Your task to perform on an android device: Play the Demons Imagine Dragon video that I found on the Vimeo app.
Image 0: 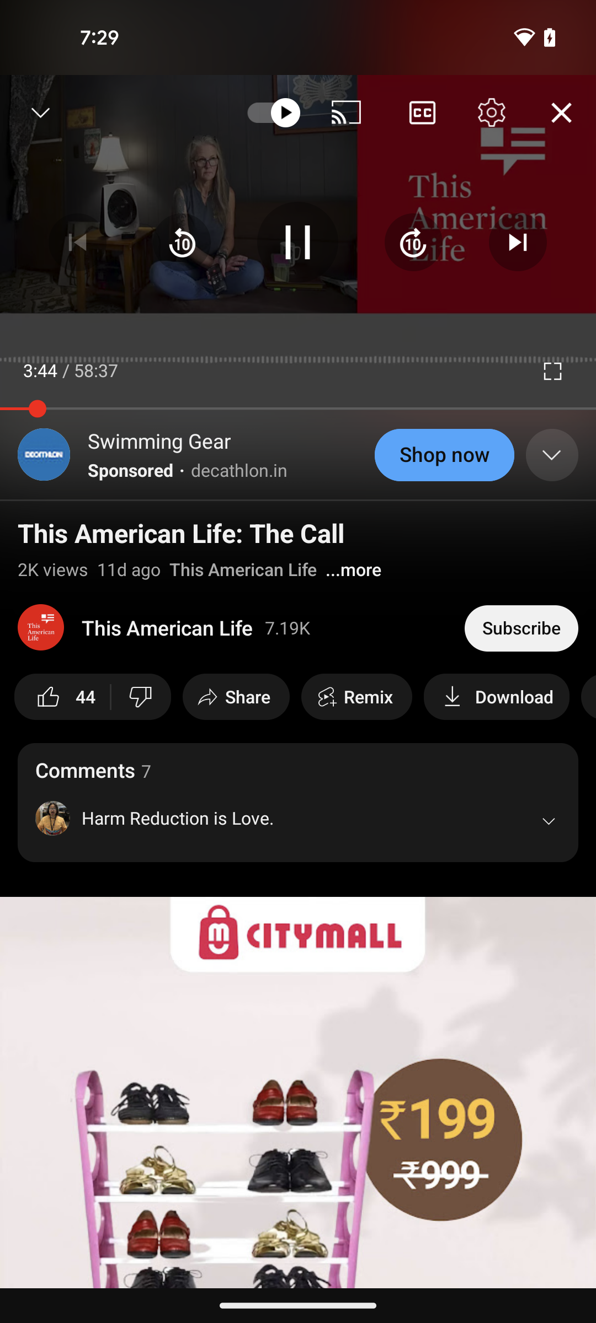
open the Vimeo app
Step 0: open app "Vimeo"
Image 1: 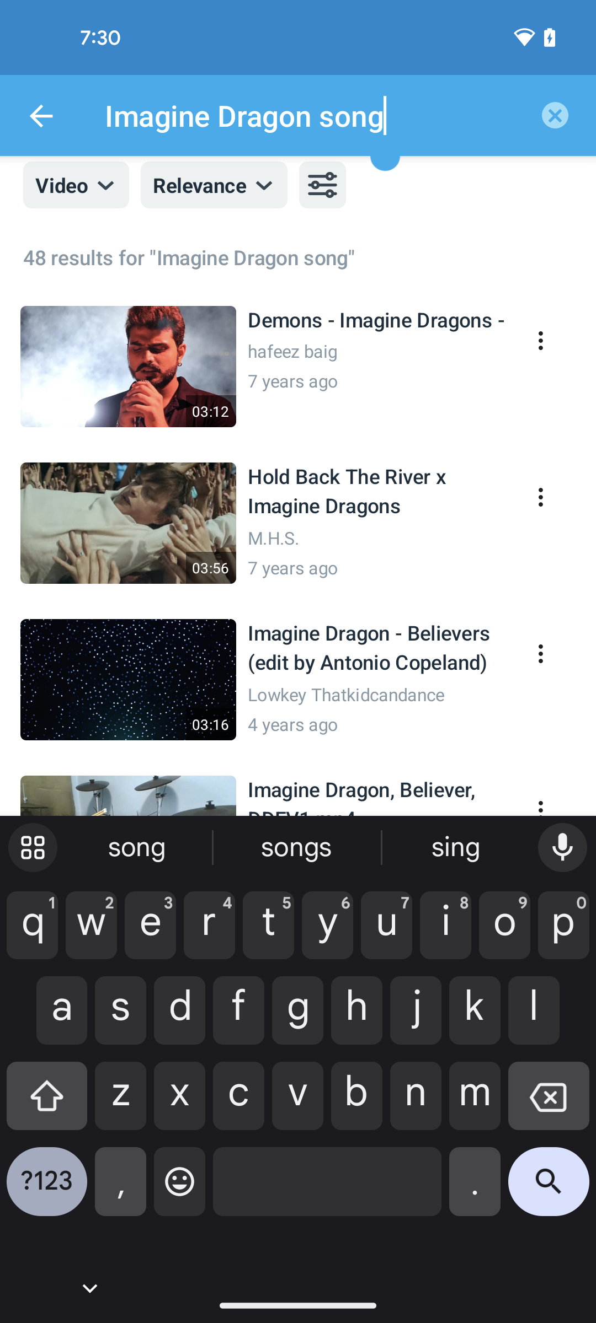
play the first video from the suggestions
Step 1: click (376, 319)
Image 2: 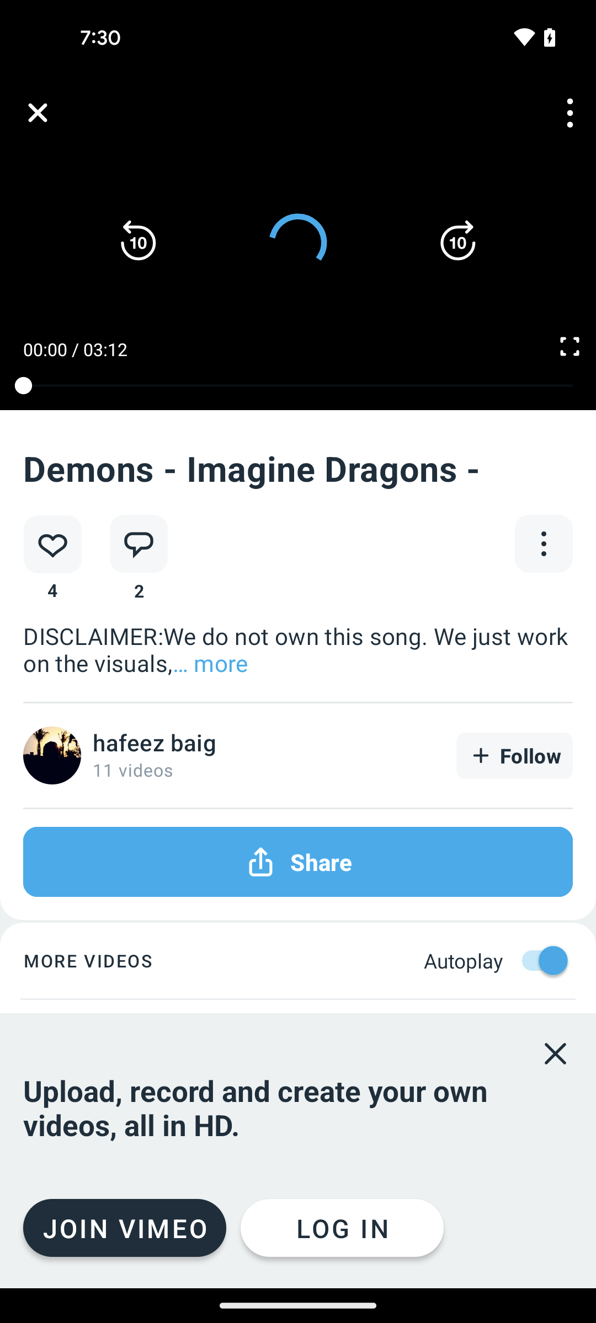
play the first video from the suggestions
Step 2: wait